Your task to perform on an android device: Add a Jockey Black Vest for Men to your wishlist.
Image 0: 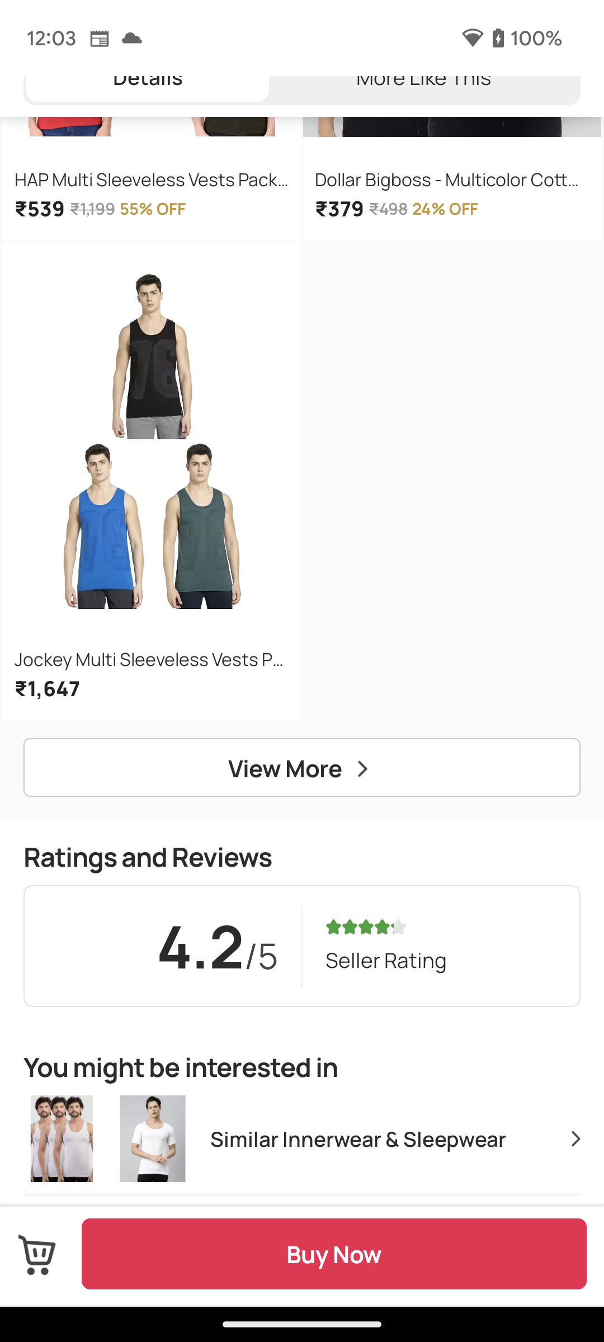
Go back to the previous page
Step 0: press back button
Image 1: 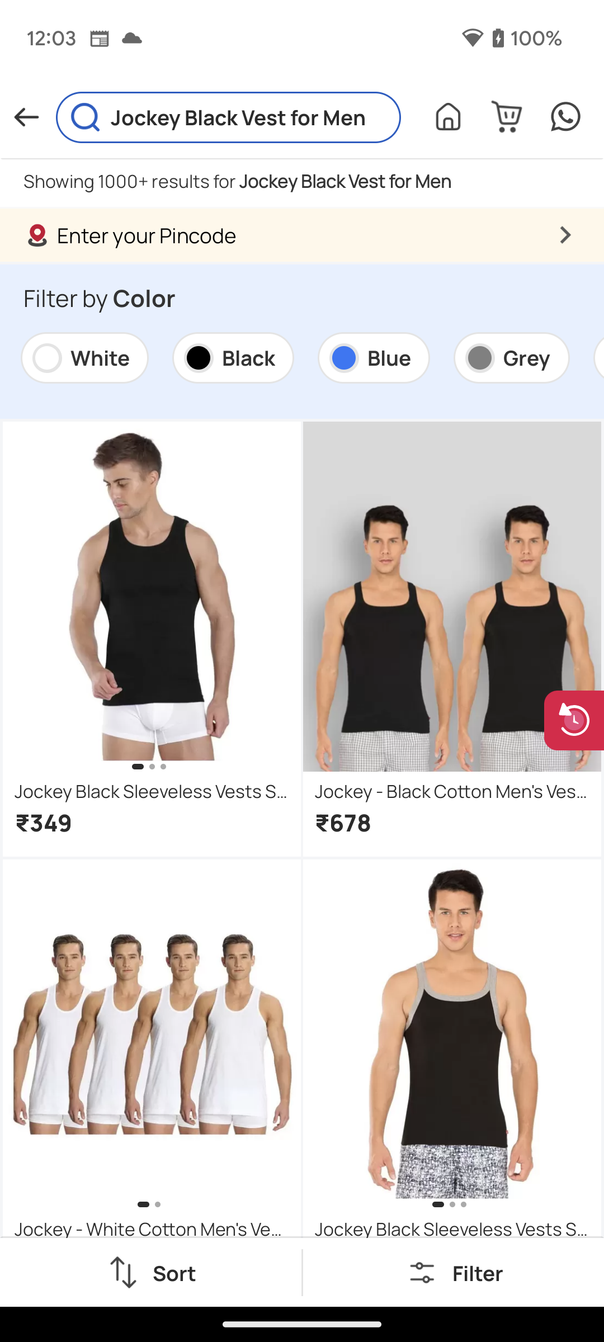
Click on the first search result 
Step 1: click (152, 791)
Image 2: 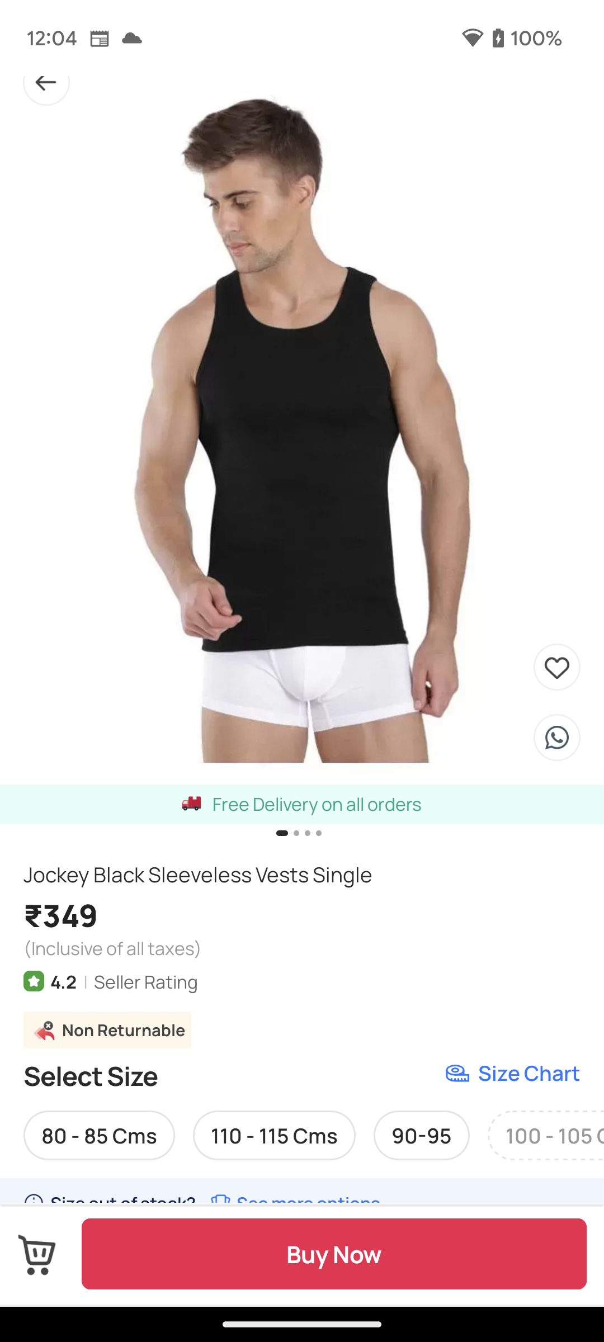
Click on the heart icon to add Jockey Black vest to your wishlist
Step 2: click (556, 667)